Your task to perform on an android device: I want to look into my shopping cart so as to proceed with further processing in the JioMart app.
Image 0: 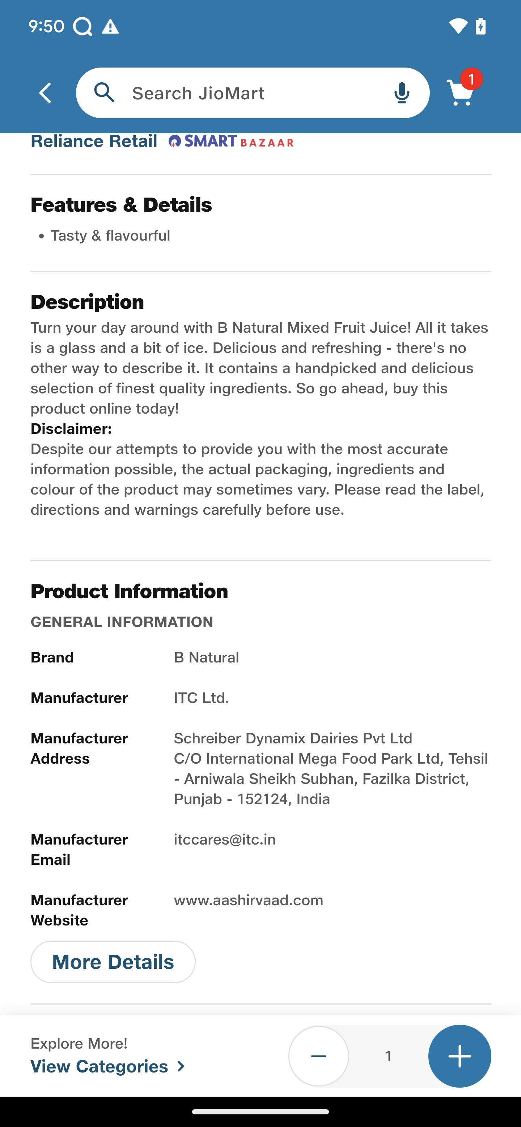
Click on the cart icon at the right top of the screen
Step 0: click (460, 92)
Image 1: 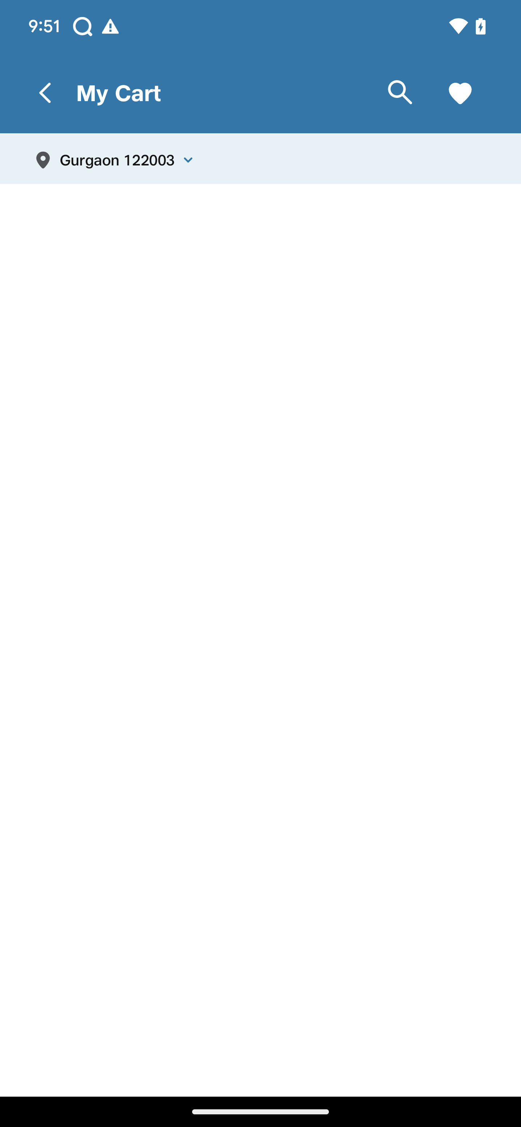
Click on the cart icon at the right top of the screen
Step 1: wait